Your task to perform on an android device: Go to the Fit bit app and track your blood glucose
Image 0: 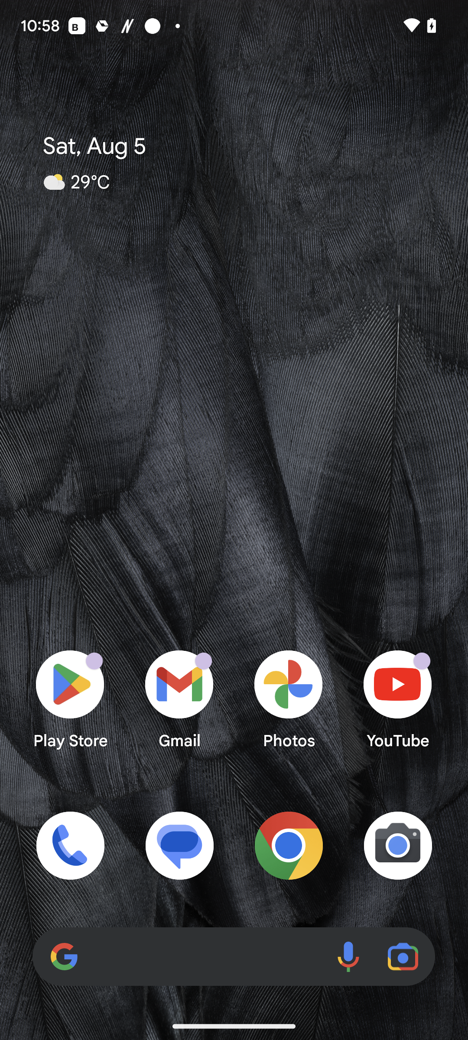
Open the Fit bit app
Step 0: open app "Fitbit"
Image 2: 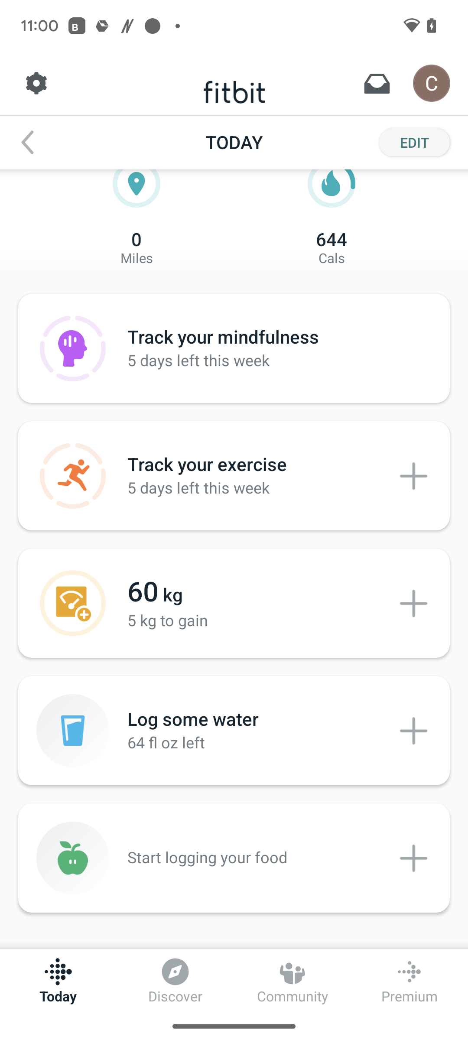
Click on edit option at the right top of the screen
Step 2: click (414, 142)
Image 3: 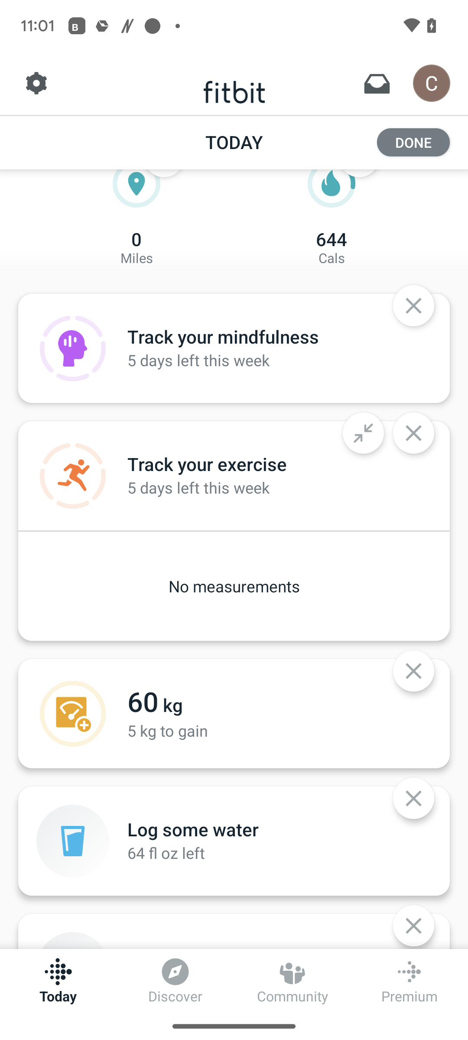
Scroll up
Step 3: scroll down
Image 4: 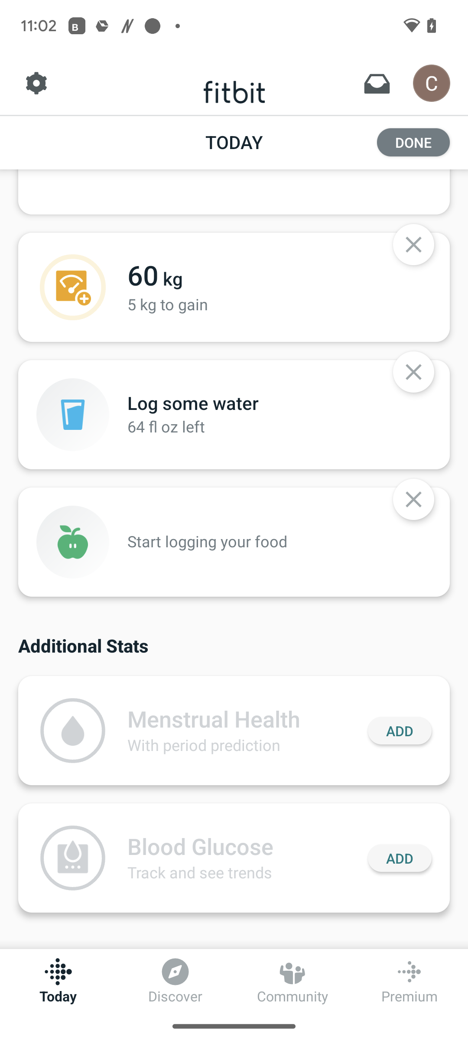
Click add option at the bottom right of the screen
Step 4: click (400, 858)
Image 5: 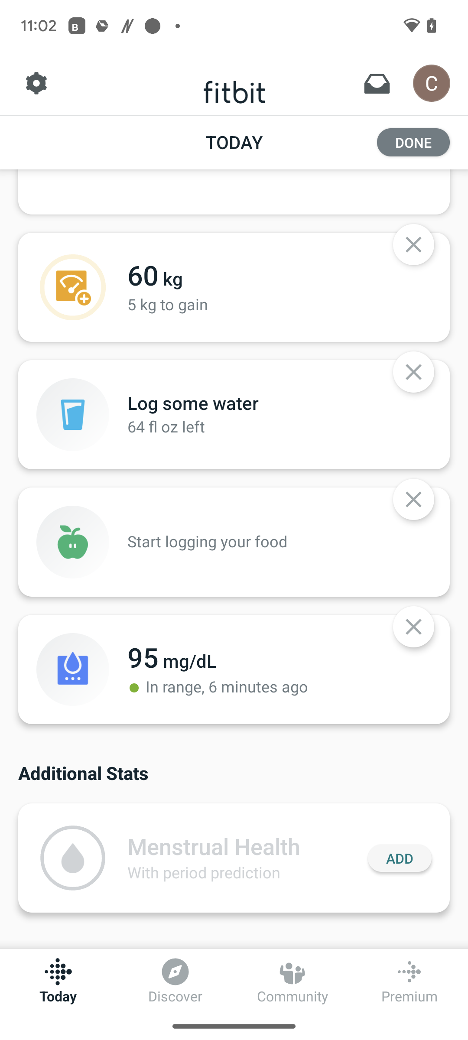
Click on 95 mg/dL 
Step 5: click (252, 669)
Image 6: 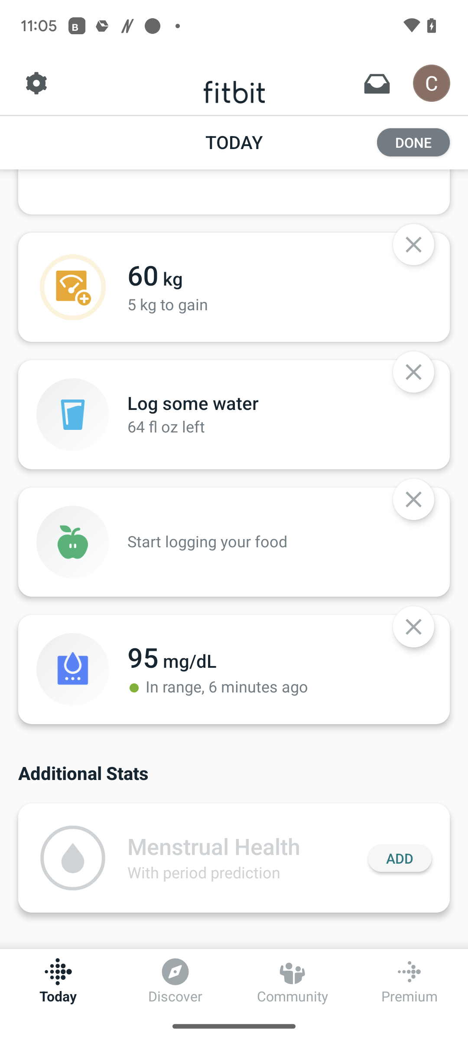
Click on 95 mg/dL 
Step 6: click (413, 142)
Image 7: 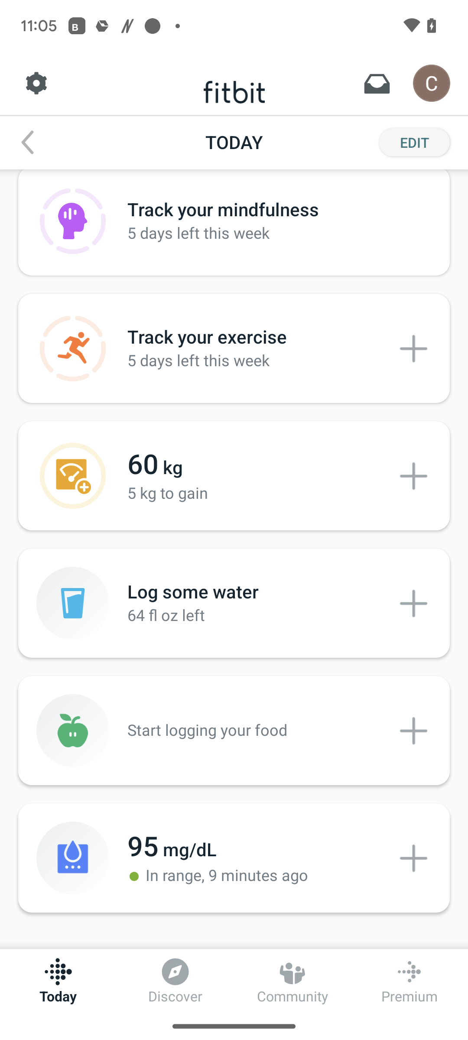
Click on 95 mg/dL 
Step 7: click (252, 858)